Your task to perform on an android device: Open the RAR app and decompress the file Download.RAR to the DCIM folder
Image 0: 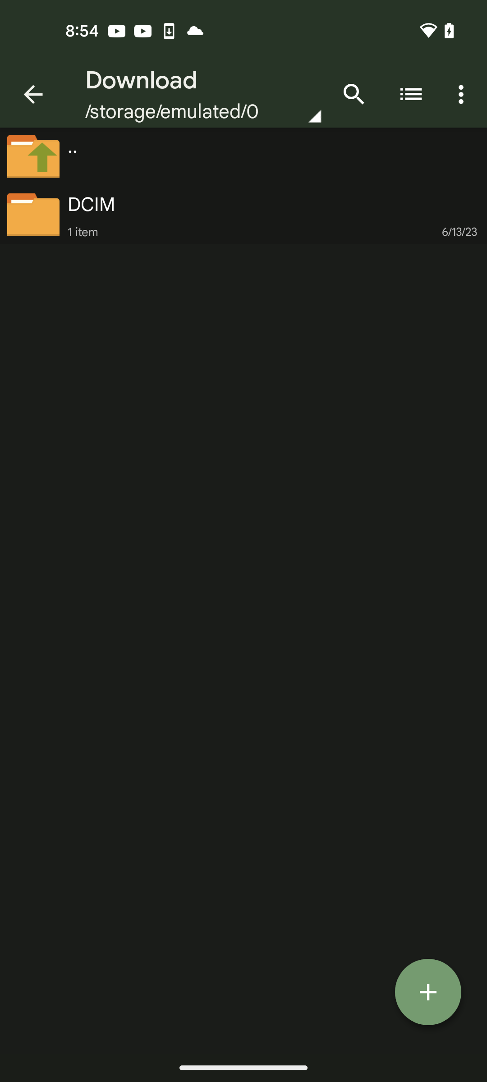
Launch the RAR app
Step 0: open app "RAR"
Image 1: 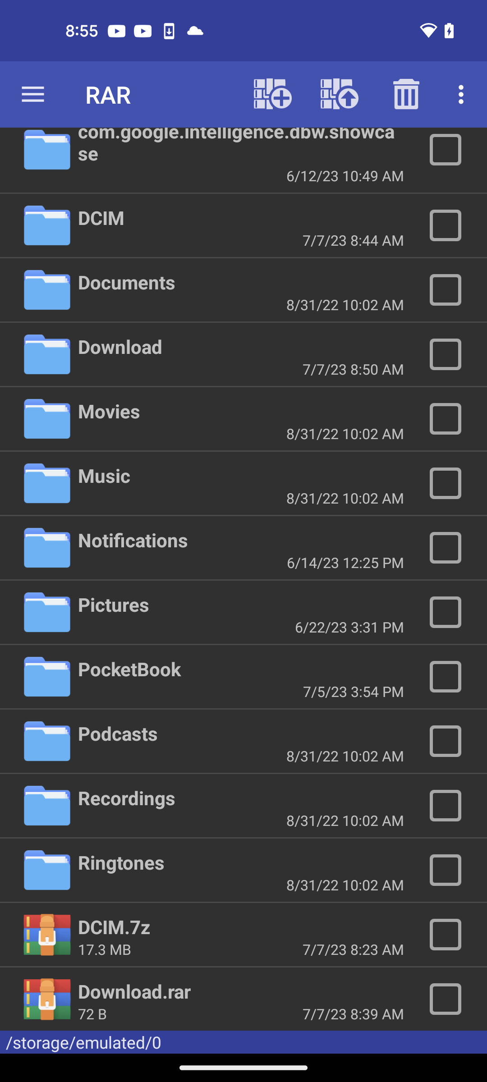
Click on the Check box of the Download.rar file
Step 1: click (451, 999)
Image 2: 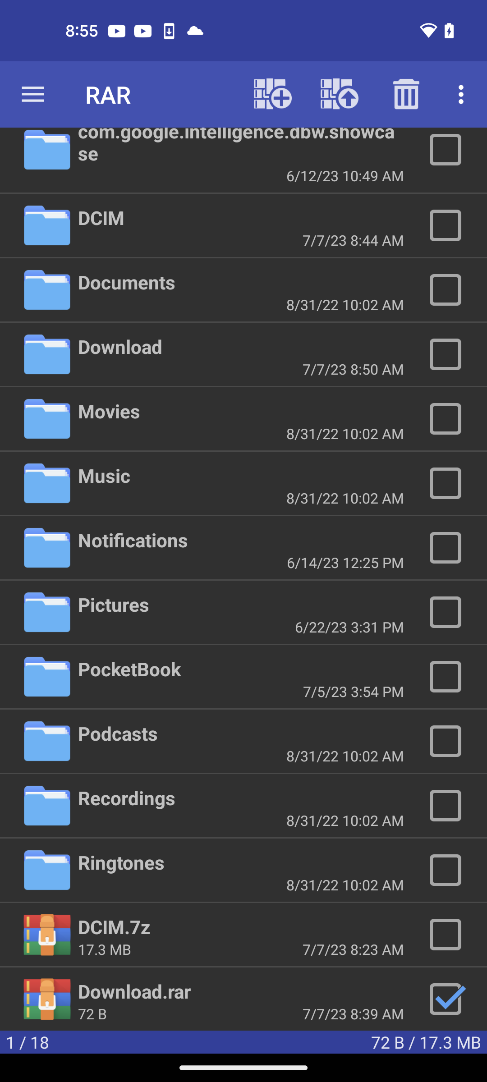
Click on the decompress button at the top of the screen
Step 2: click (340, 94)
Image 5: 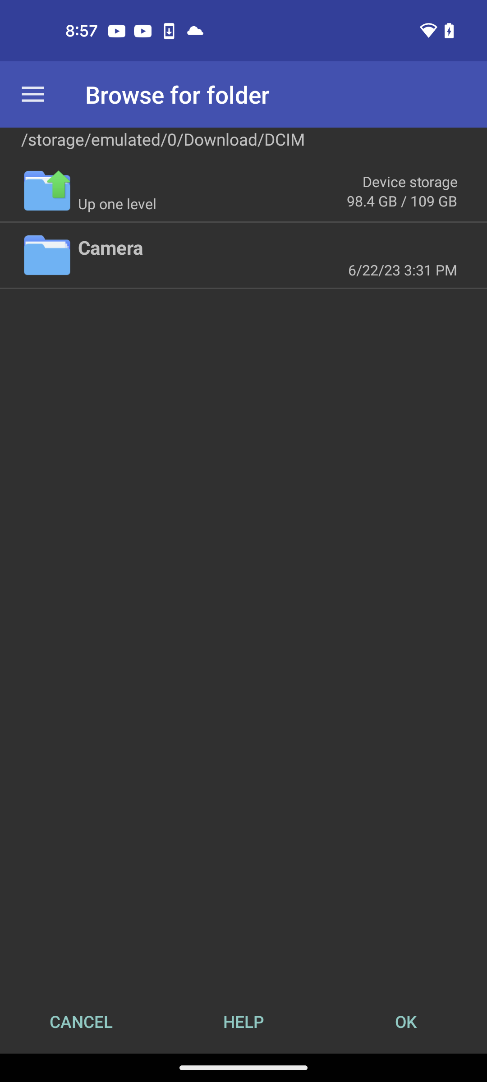
Click on the OK button
Step 5: click (406, 1021)
Image 6: 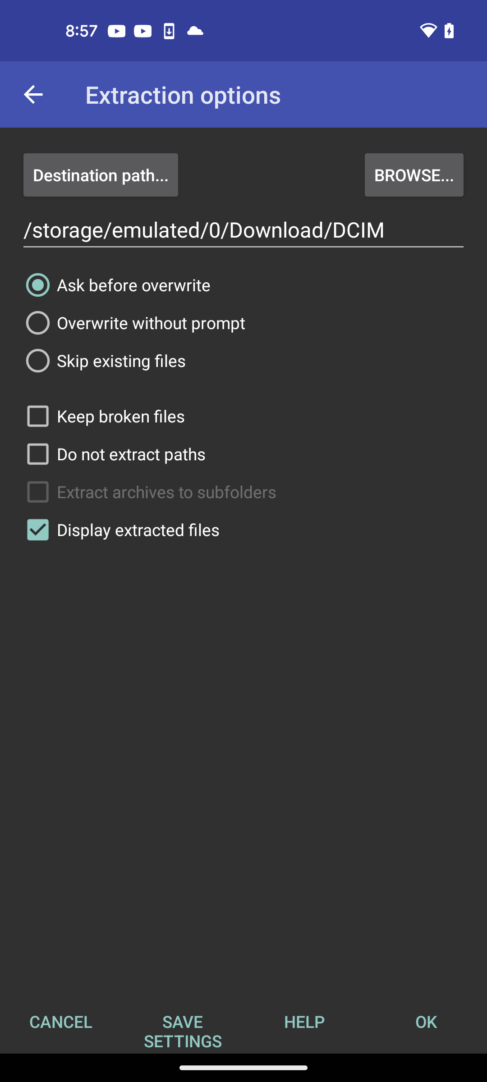
Decompress the file
Step 6: click (426, 1021)